Your task to perform on an android device: Delete my current alarm that I set today to make breakfast because I have a meeting that day.
Image 0: 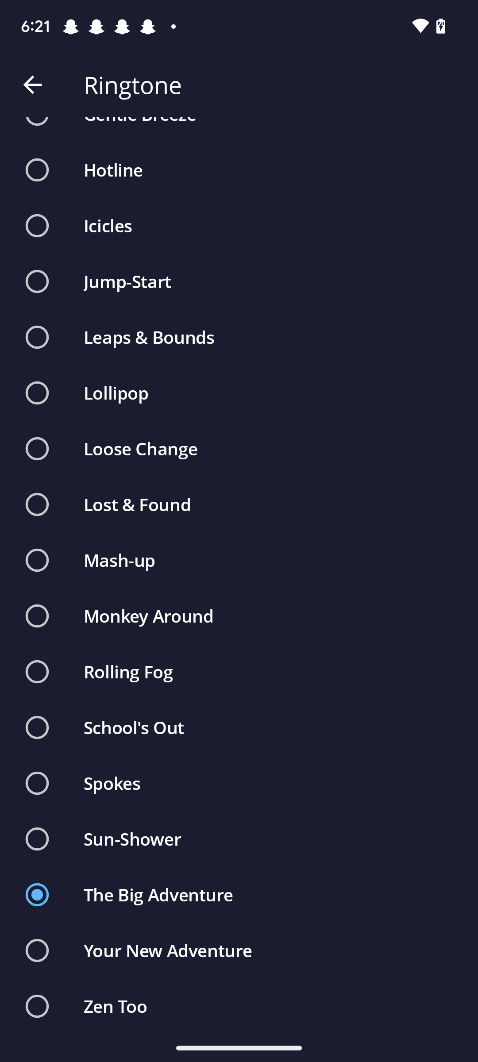
Click on the arrow icon at the top left corner of the screen.
Step 0: click (32, 85)
Image 1: 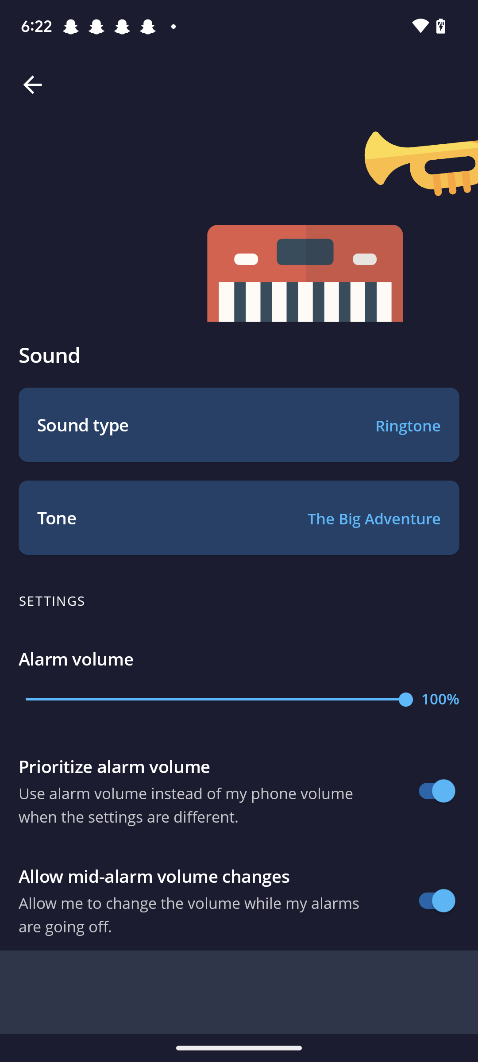
Click on the arrow icon at the top left corner of the screen.
Step 1: click (32, 85)
Image 3: 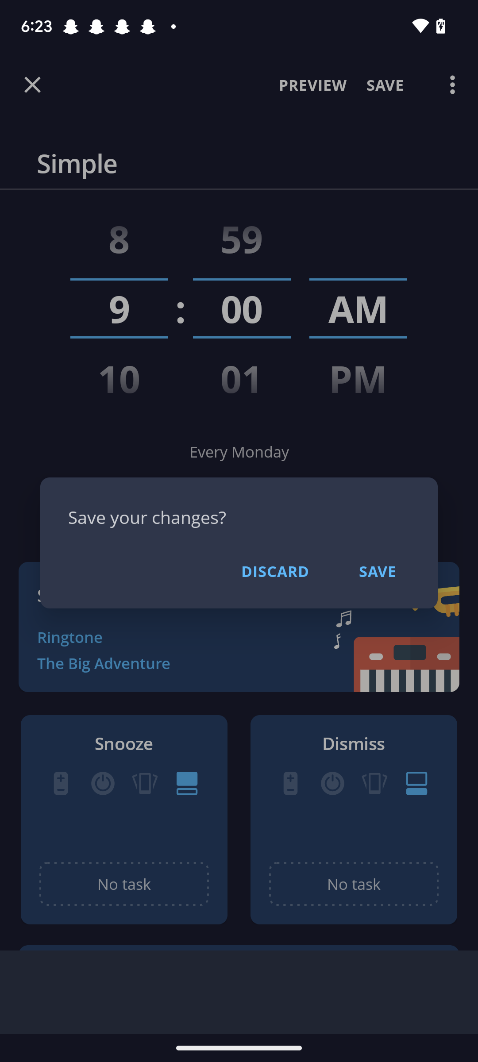
Click on Discard in the middle of the screen.
Step 3: click (275, 571)
Image 4: 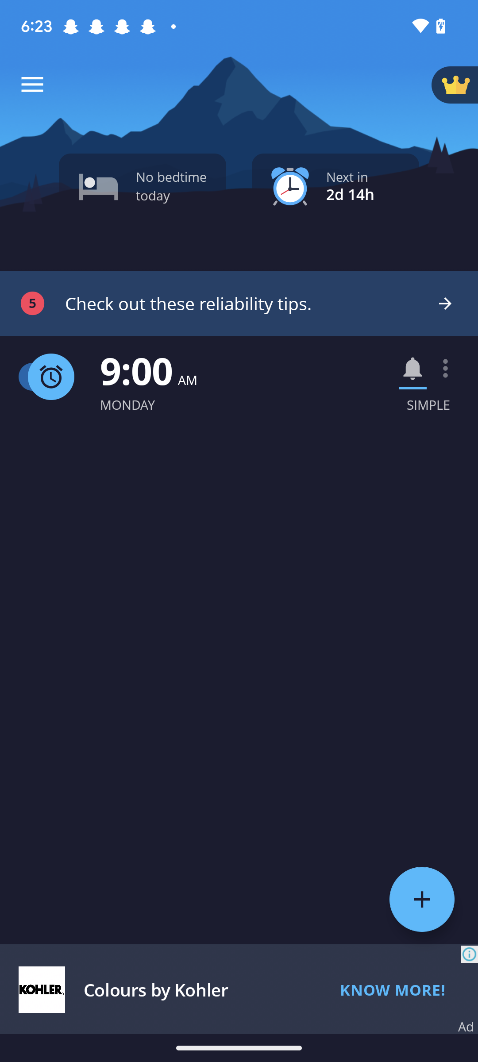
Click on the ellipsis icon on the right side of the screen.
Step 4: click (450, 368)
Image 5: 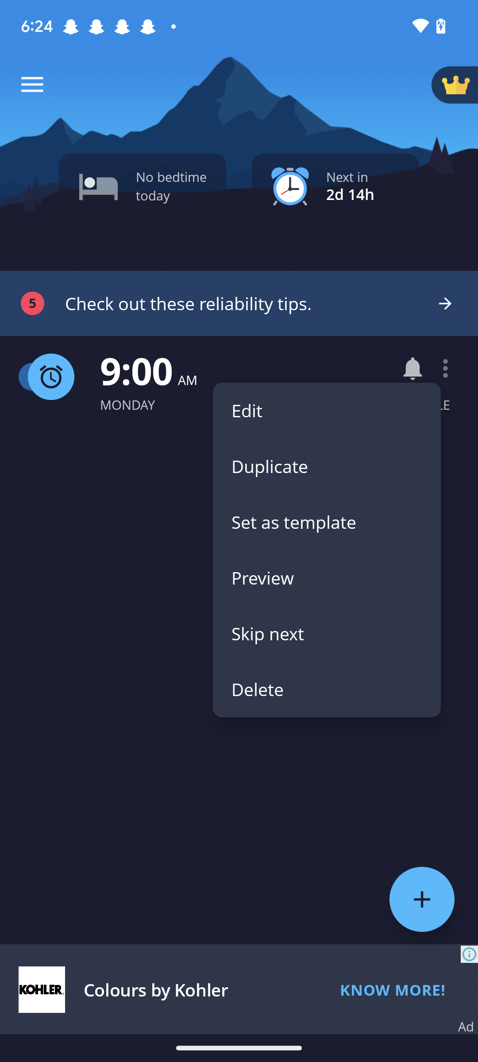
Click on the Delete option in the list on the right side of the screen.
Step 5: click (327, 689)